Your task to perform on an android device: Edit the meeting date to July 25.
Image 0: 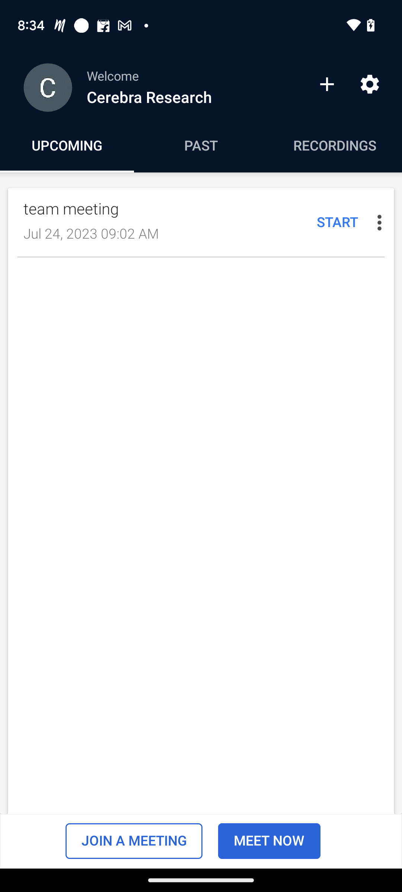
Click on the three vertical dots presented on the right side of the meeting schedule.
Step 0: click (376, 222)
Image 2: 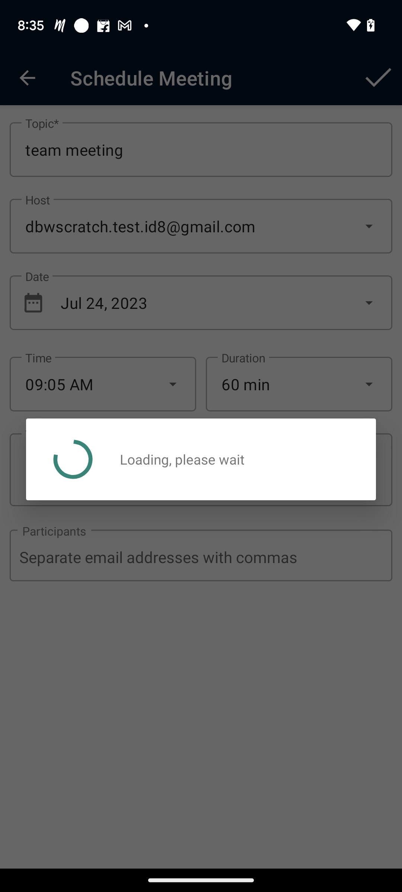
Click on the option Delete, which is second in the list.
Step 2: wait
Image 3: 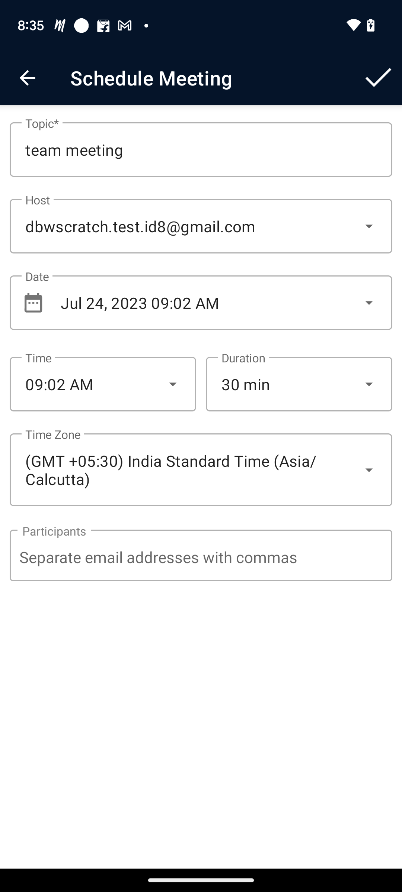
Click on the date box, which is at number three from the top.
Step 3: click (201, 303)
Image 4: 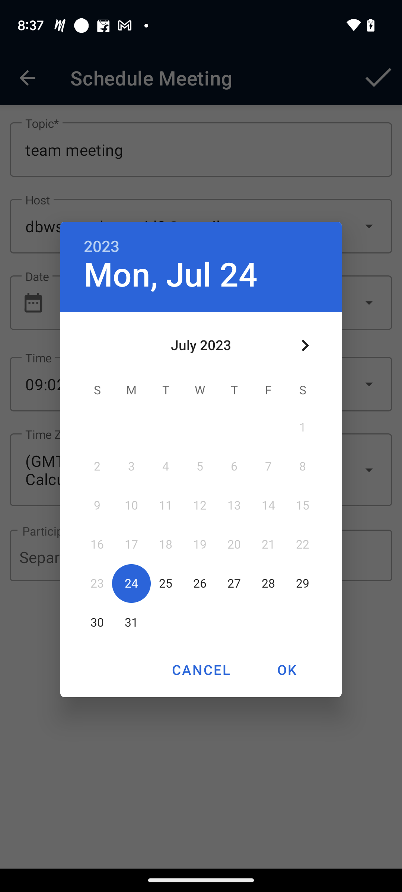
Click on the date 25th july
Step 4: click (165, 584)
Image 5: 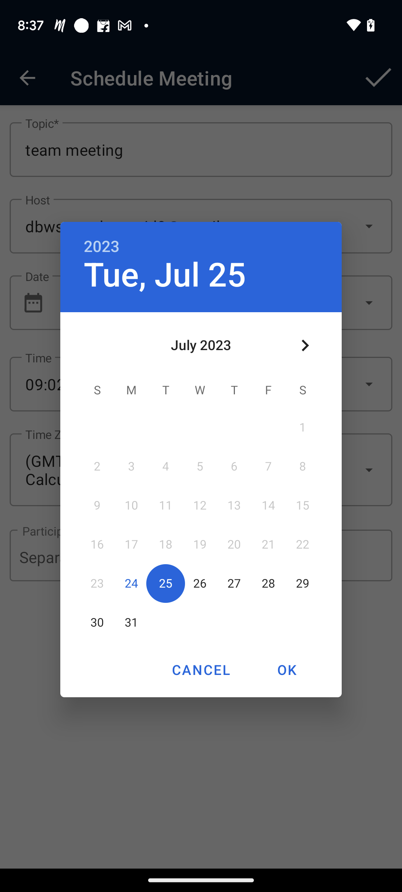
click ok
Step 5: click (287, 669)
Image 6: 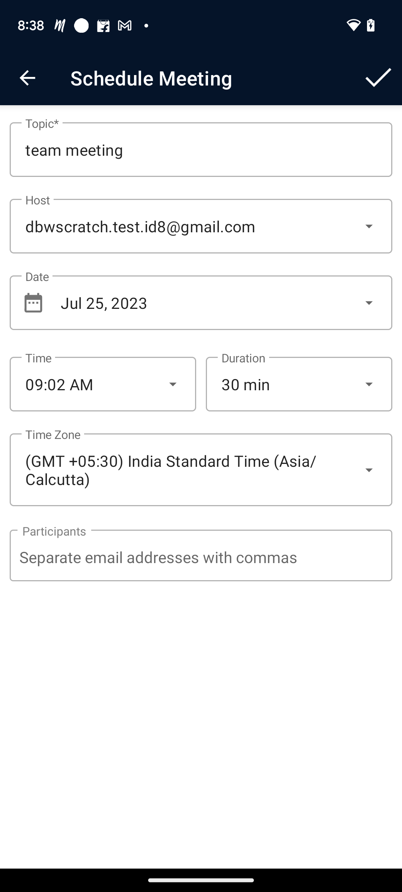
click ok
Step 6: click (281, 670)
Image 7: 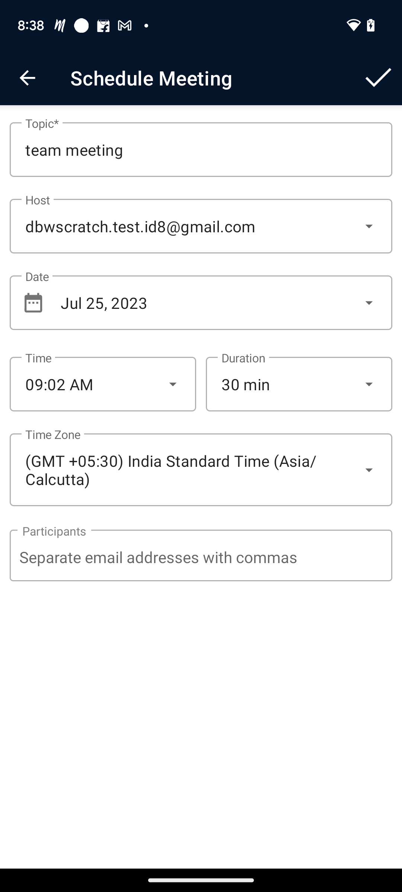
Click on the tick icon at the top of the right side.
Step 7: click (378, 78)
Image 8: 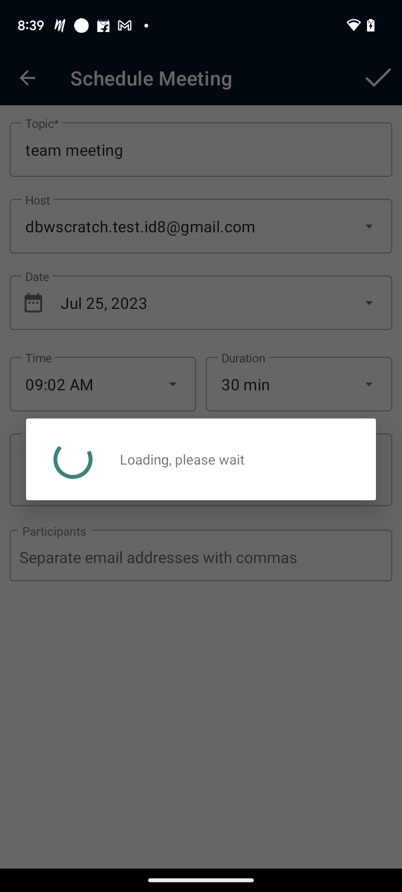
Click on the tick icon at the top of the right side.
Step 8: wait